Your task to perform on an android device: I'd like to change the title of the My Recording 2 file to Audio 1.
Image 1: 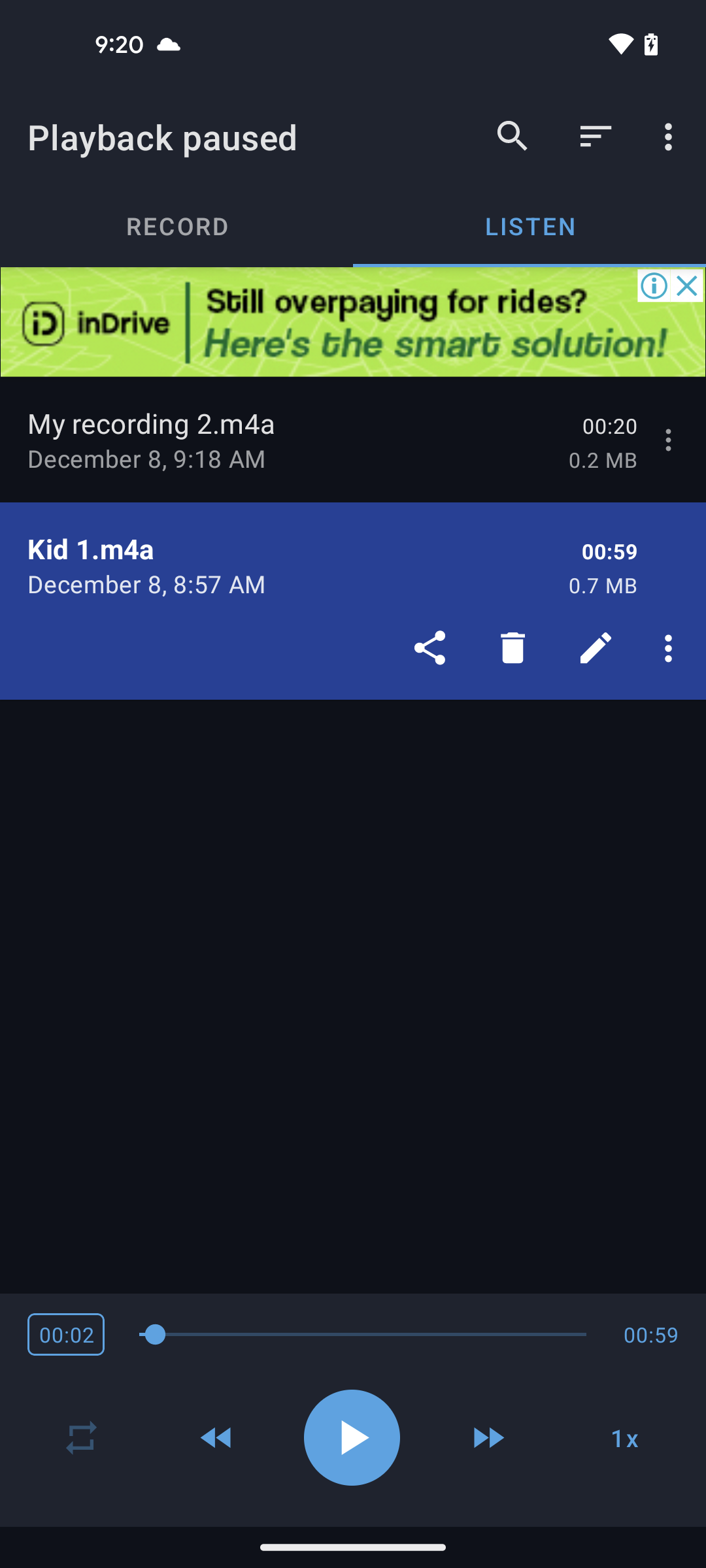
click on My recording 2 
Step 1: click (297, 423)
Image 2: 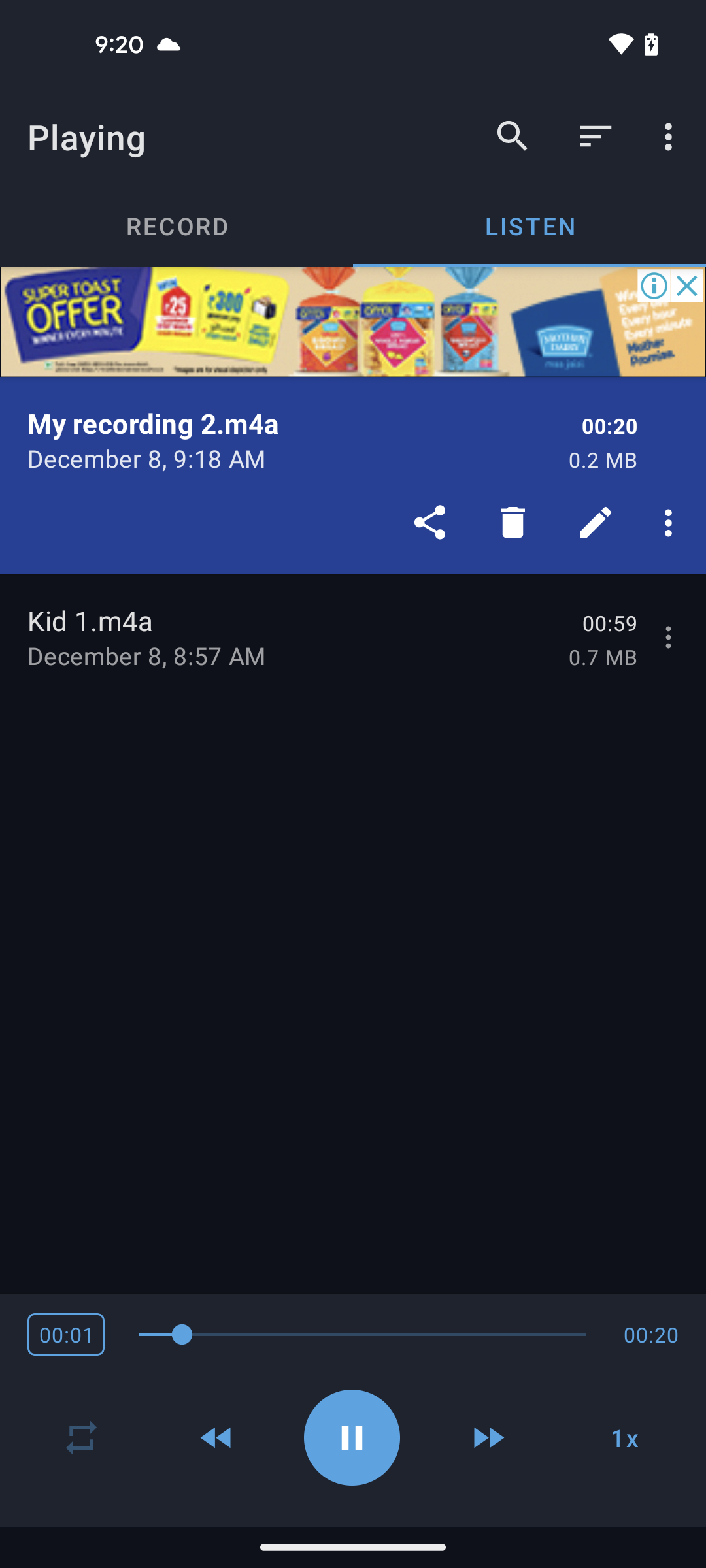
click on edit icon
Step 2: click (596, 523)
Image 3: 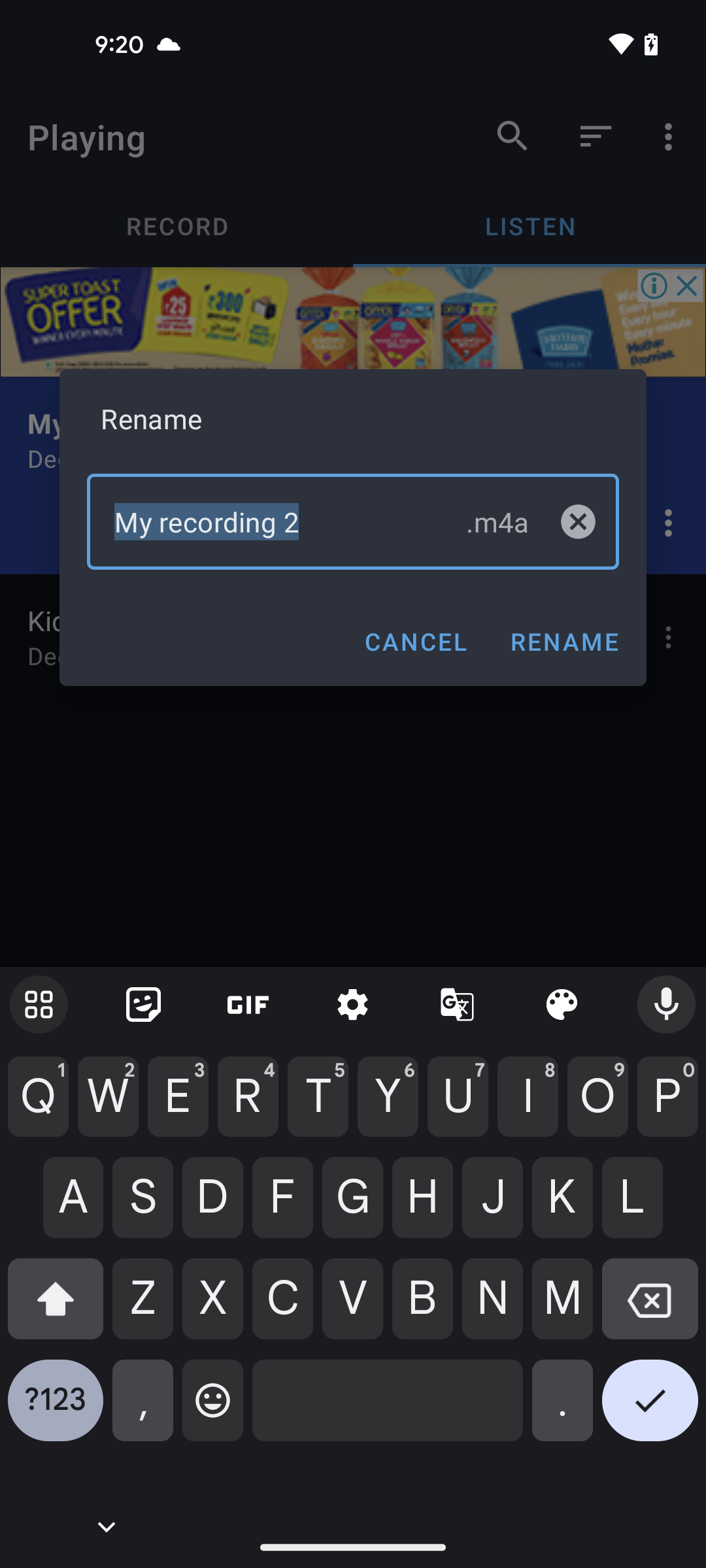
type Audio 1
Step 3: type "Audio 1"
Image 4: 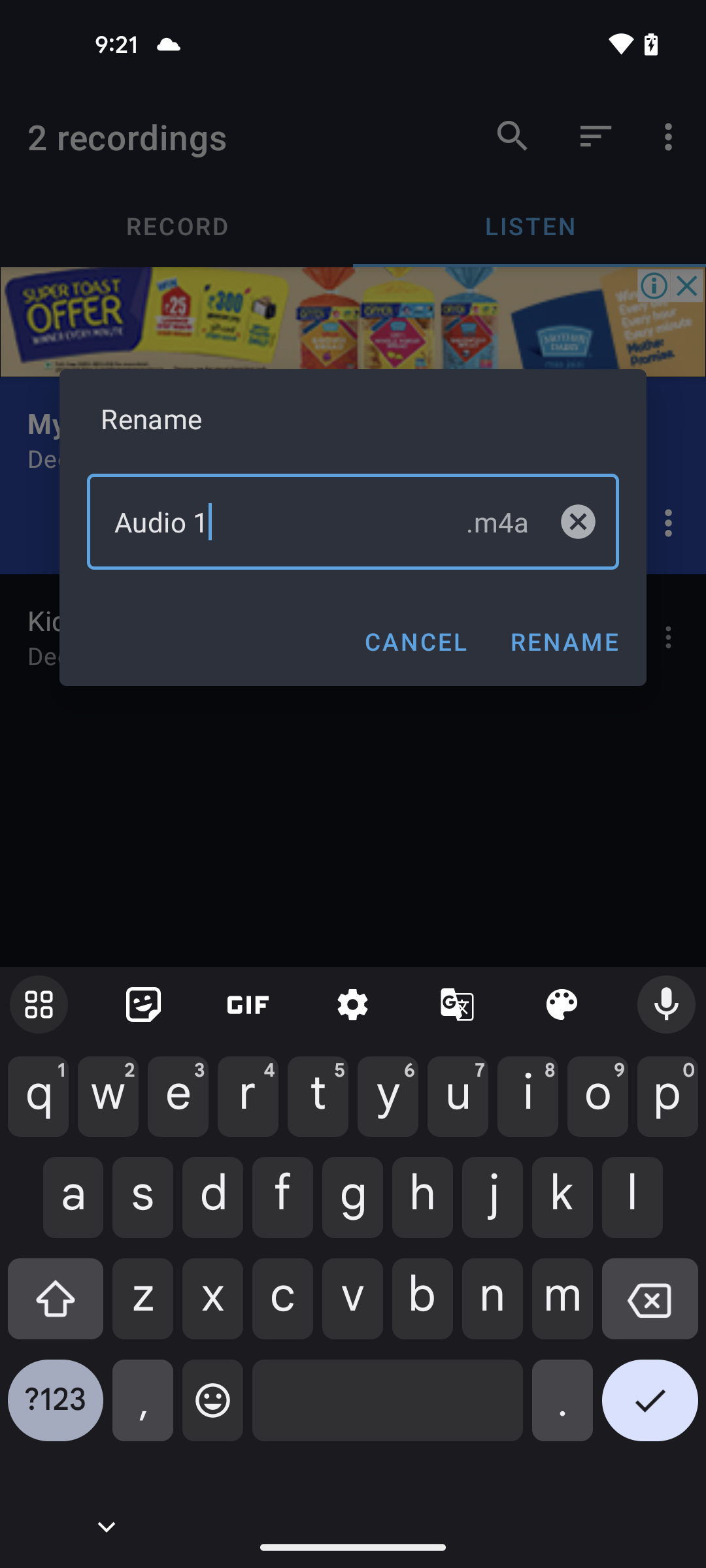
click on Rename
Step 4: click (563, 641)